Your task to perform on an android device: On the Tata CLiQ app, search for the category of smart speakers.
Image 0: 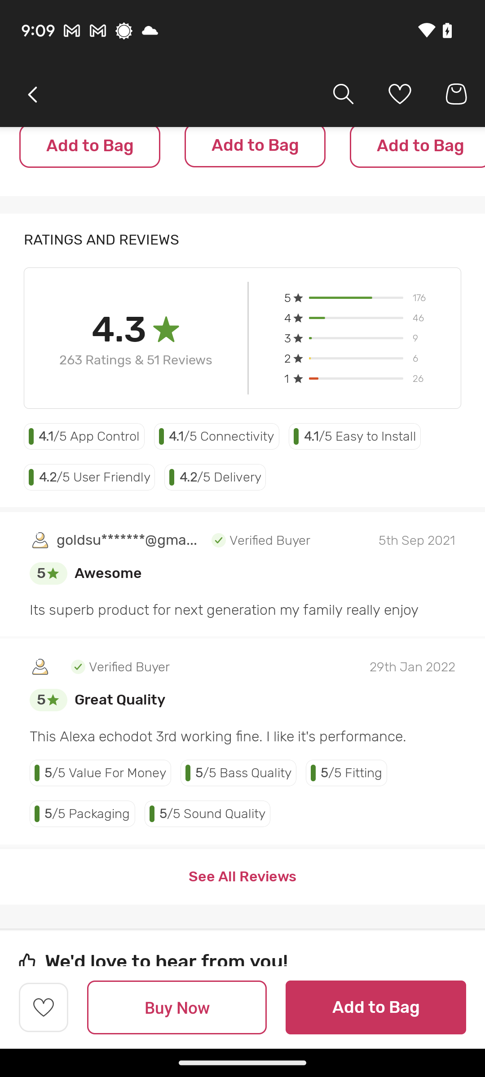
Click on the search icon at the top of the screen.
Step 0: click (343, 94)
Image 1: 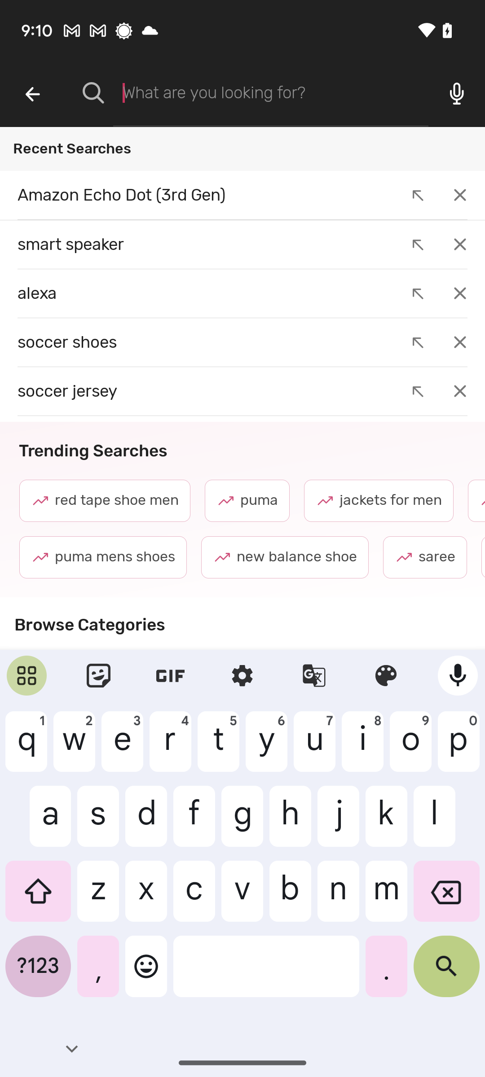
Type in Smart Speakers.
Step 1: type "Smart Speakers"
Image 2: 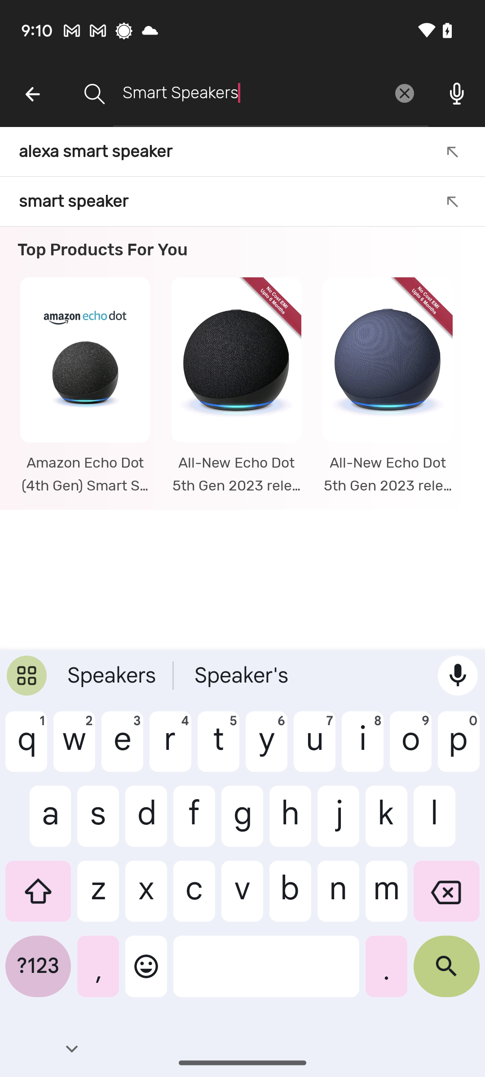
Click on the search button at the bottom-right corner of the keyboard.
Step 2: click (446, 973)